Your task to perform on an android device: See the product description for the Jon Bhandari tools 9pcs Hex Key Ball Point Hexagon Wrench Screwdriver Tools Kit
Image 0: 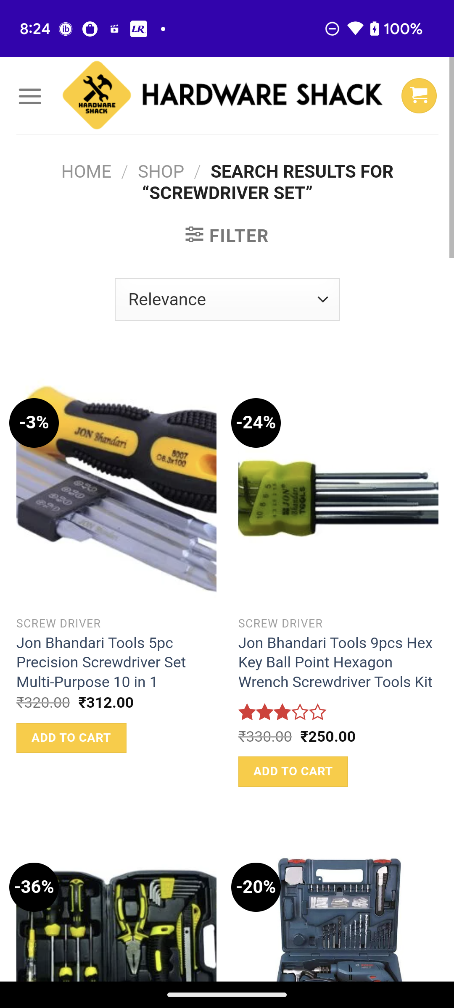
Click on the Jon Bhandari tools 9pcs Hex Key Ball Point Hexagon Wrench Screwdriver Tools Kit
Step 0: click (338, 485)
Image 1: 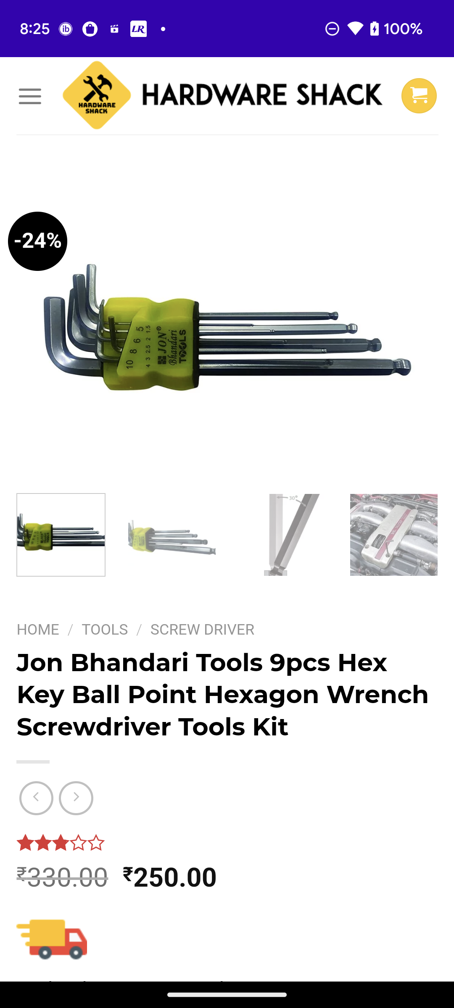
swipe up to view tool description
Step 1: scroll down
Image 2: 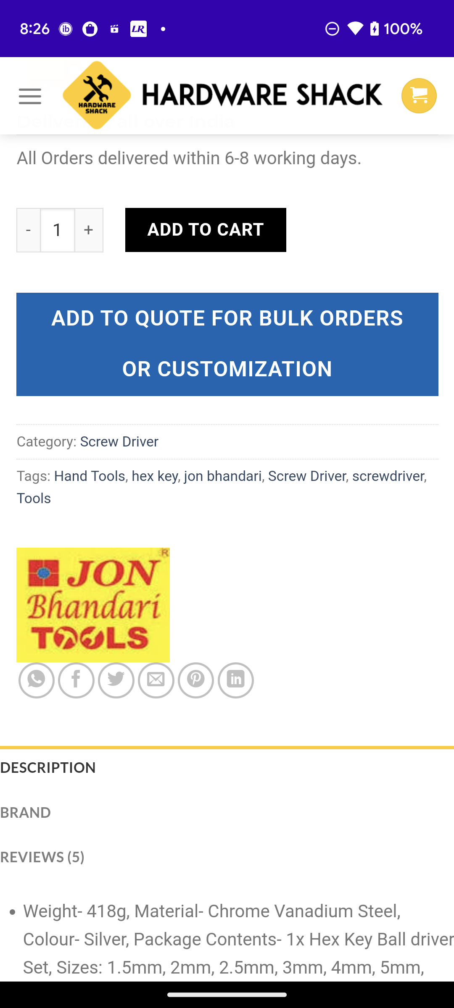
swipe up to view tool description
Step 2: scroll down